Your task to perform on an android device: I want to save the Dennis Lingo shirt for the future. Add the shirt to my wishlist in the Flipkart app.
Image 0: 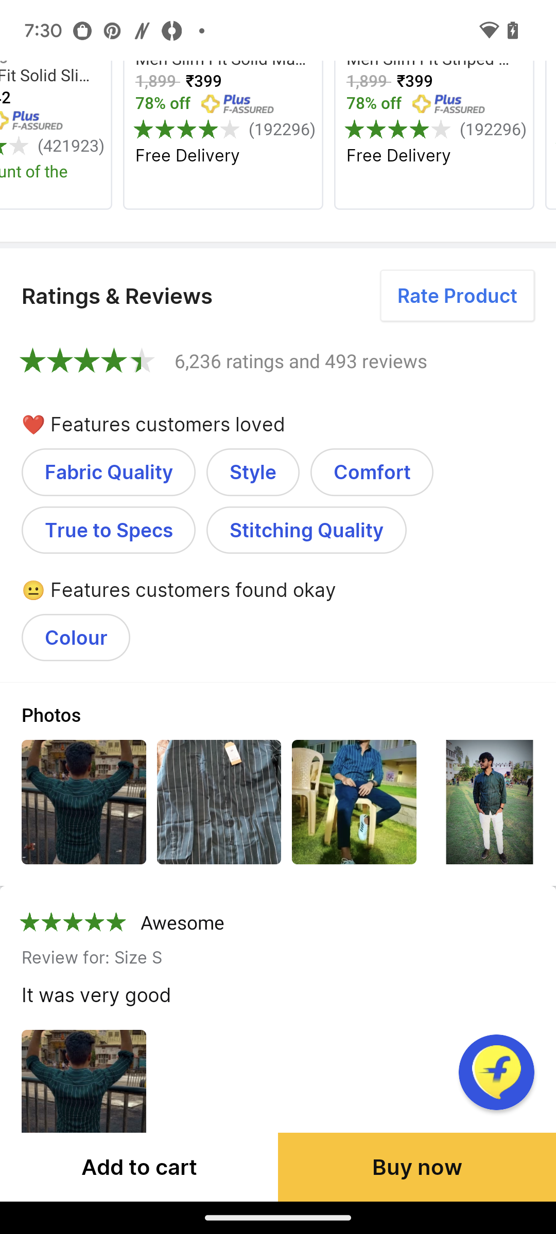
Swipe up to view the product.
Step 0: scroll up
Image 1: 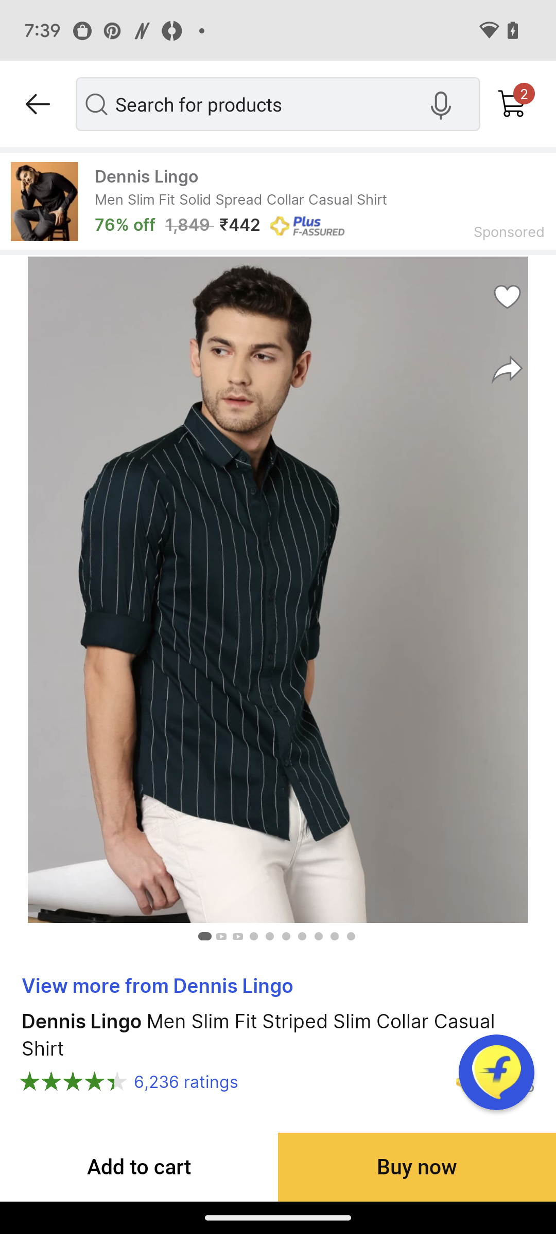
Now click on the heart icon.
Step 1: click (507, 296)
Image 2: 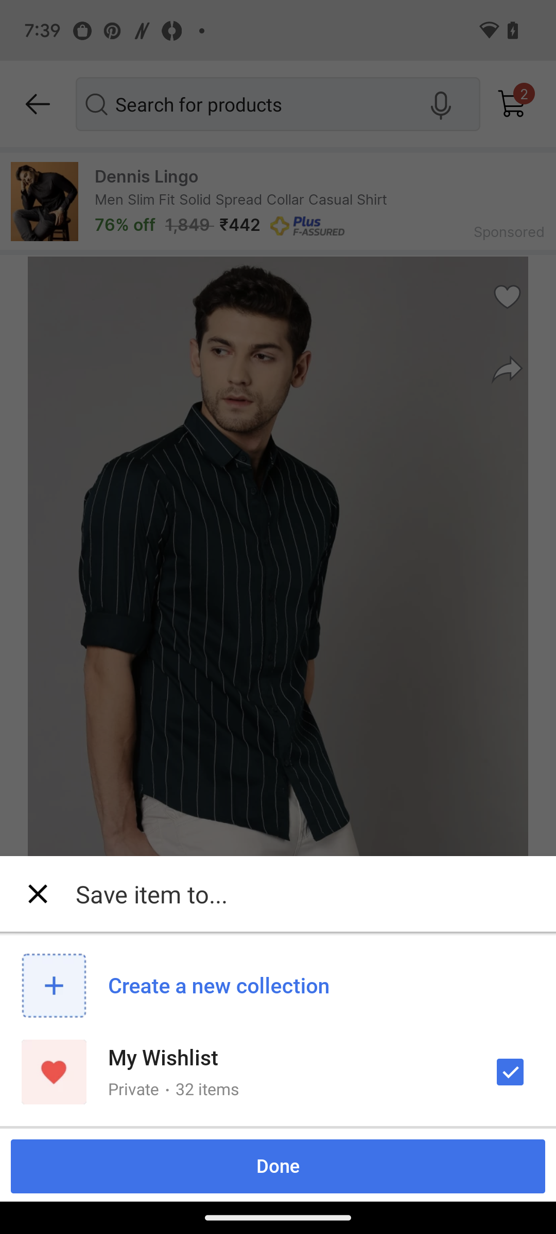
Click on the Done button.
Step 2: click (277, 1166)